Your task to perform on an android device: Open the Sleep monitor app, I would like to listen to a personalized guided meditation named Deep Breathing to help me be productive throughout the day.
Image 0: 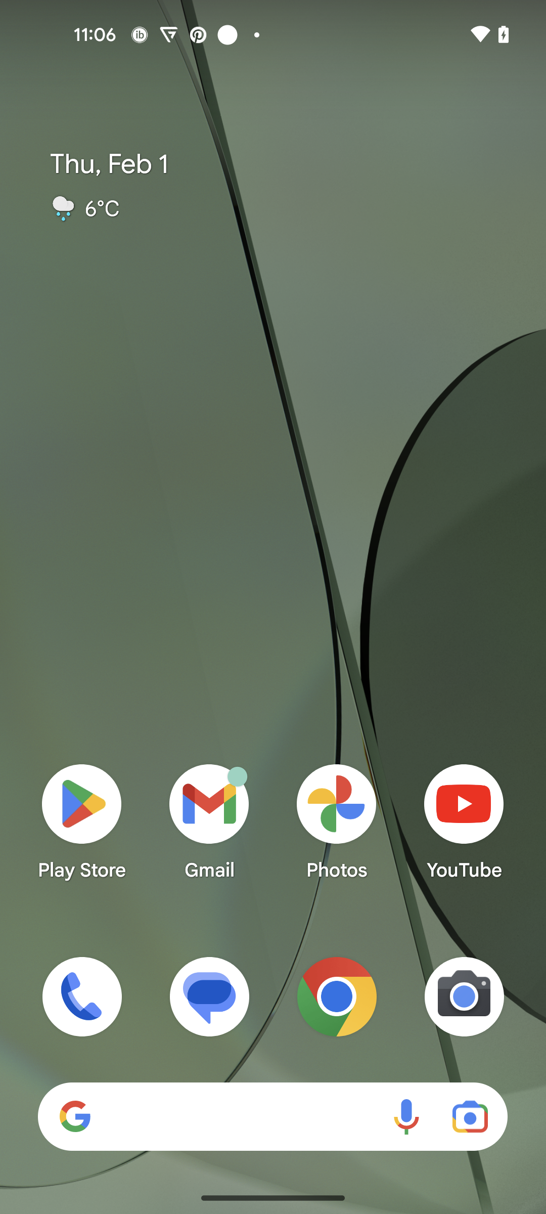
Open the Sleep monitor app
Step 0: open app "Sleep Monitor"
Image 1: 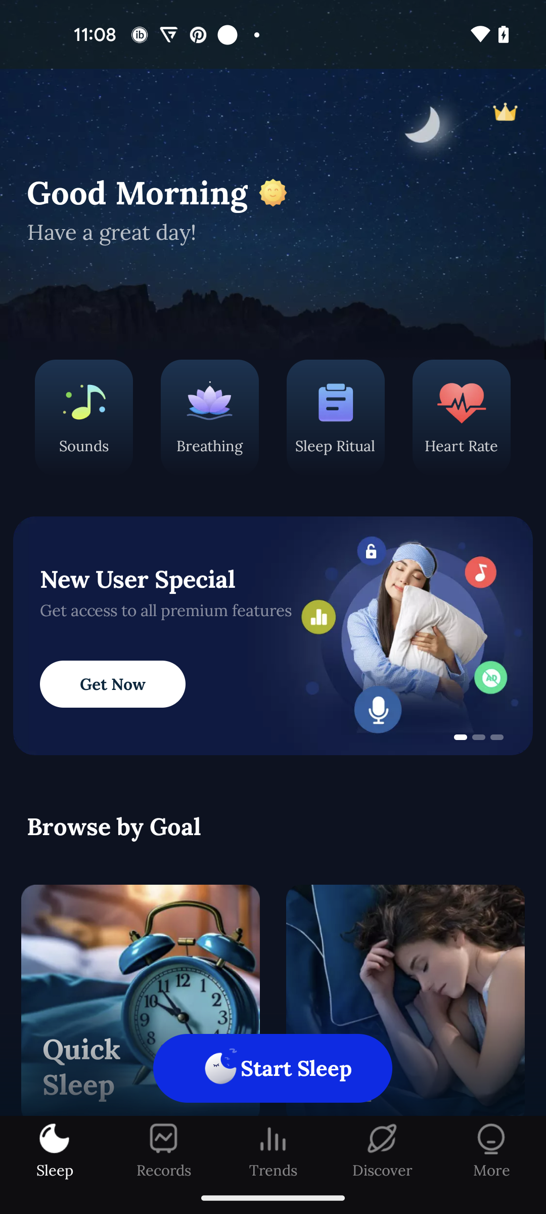
Click on the Breathing tab
Step 1: click (209, 402)
Image 3: 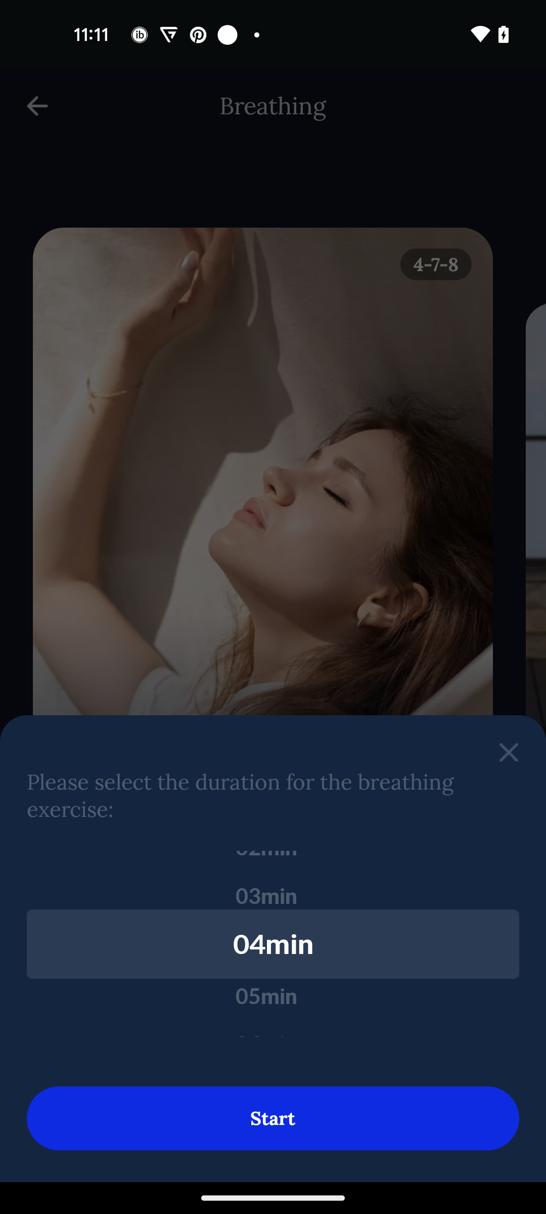
Click on the start now tab
Step 3: click (272, 1118)
Image 4: 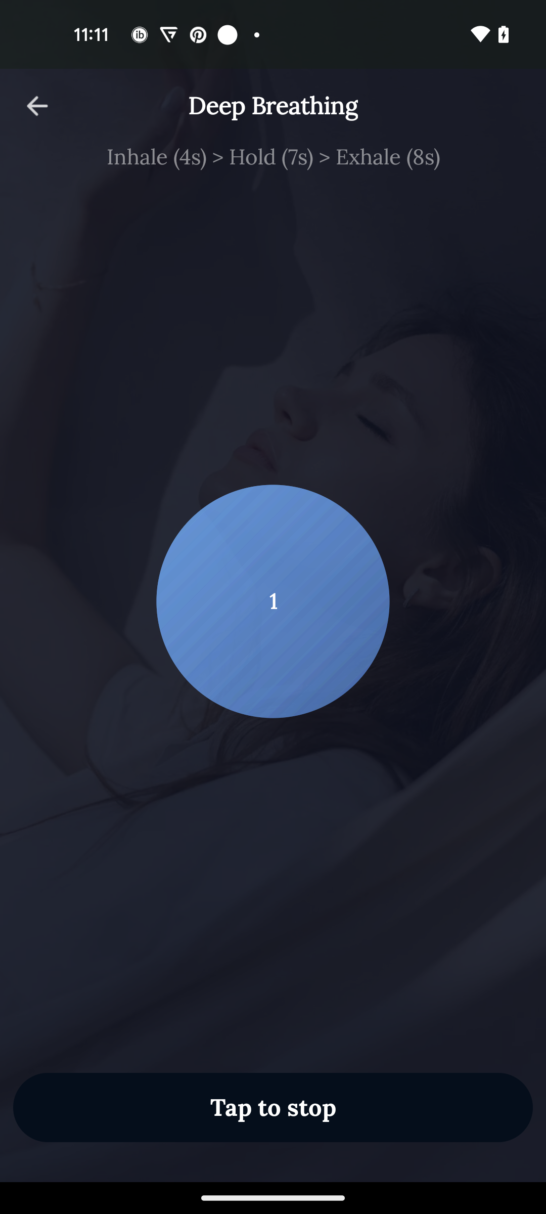
Click on the start now tab
Step 4: wait